Your task to perform on an android device: I want to start a stopwatch so that I can start my workout.
Image 0: 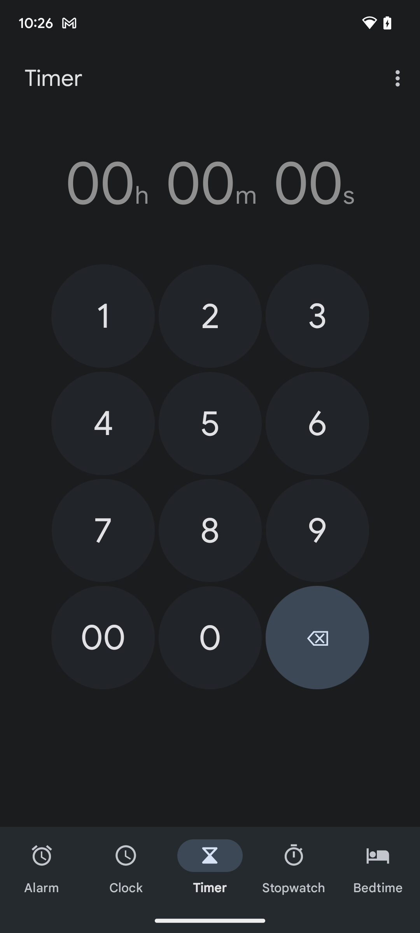
Click on the Stopwatch button on the bottom of the screen.
Step 0: click (294, 868)
Image 1: 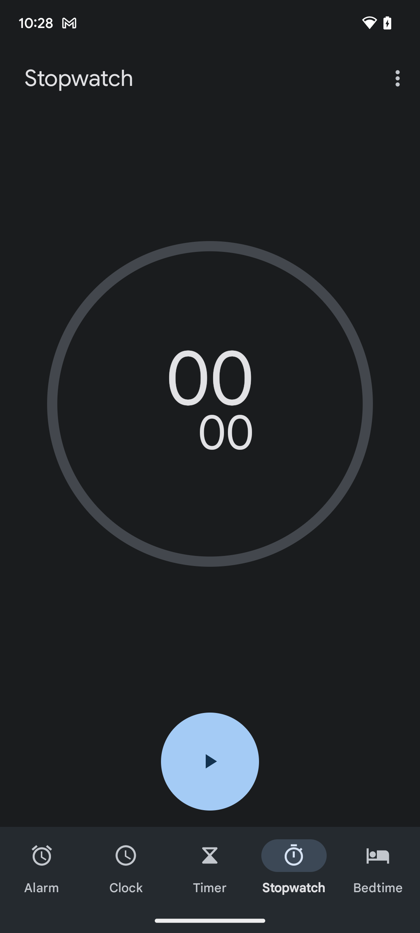
Click on the Play button on the bottom of the screen.
Step 1: click (210, 761)